Your task to perform on an android device: Open the ClevCalc app & perform the sum operation between two numbers 74 & 94 then show the result
Image 0: 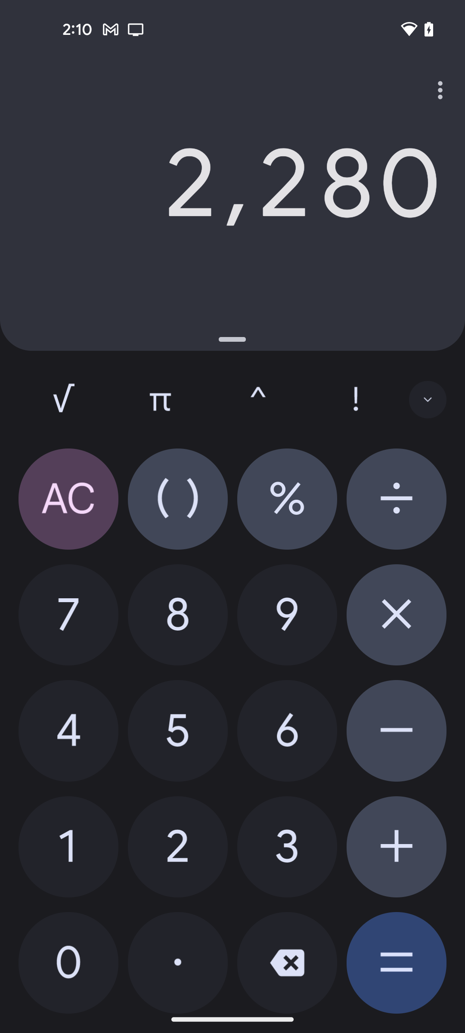
open the ClevCalc app
Step 0: open app "ClevCalc"
Image 1: 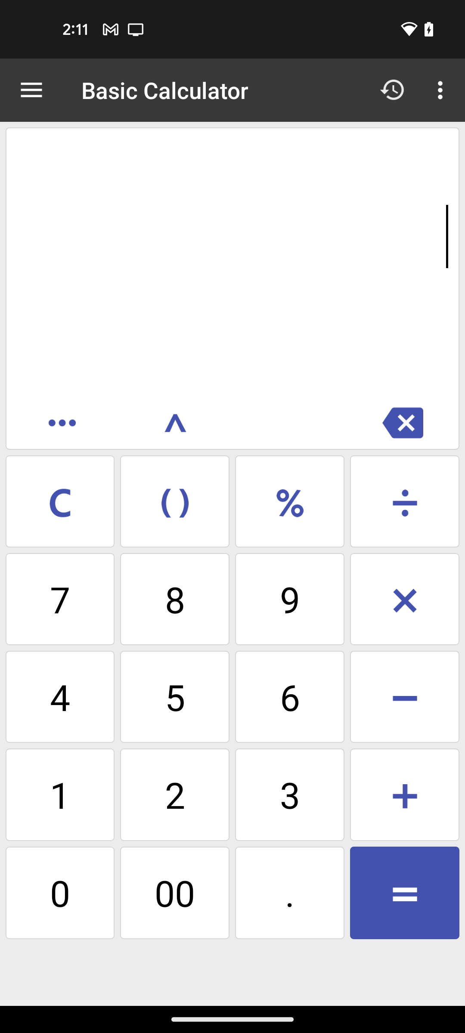
enter the first number
Step 1: click (72, 600)
Image 2: 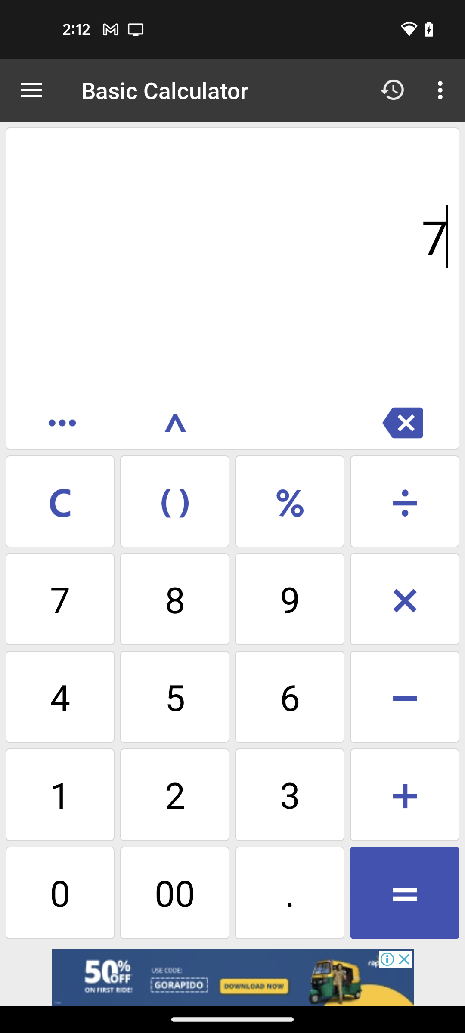
enter the first number
Step 2: click (43, 692)
Image 3: 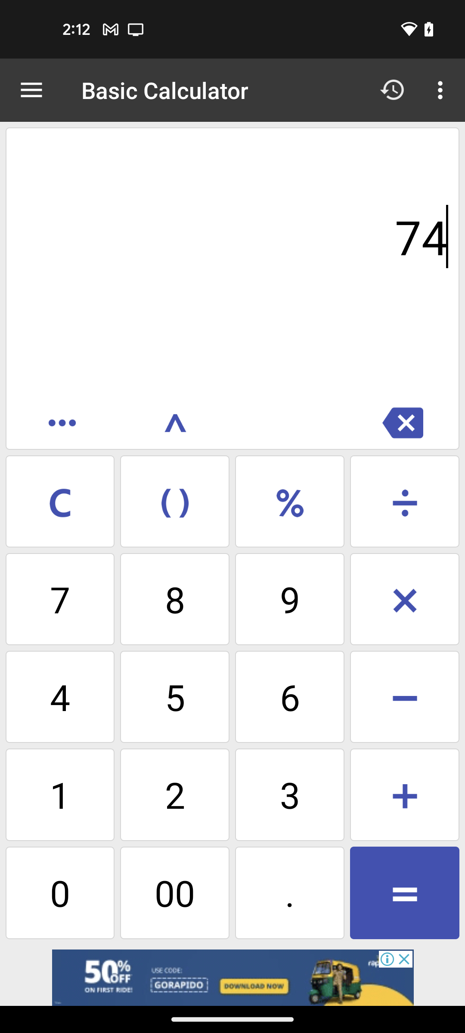
select the plus icon for the sum operation
Step 3: click (401, 795)
Image 4: 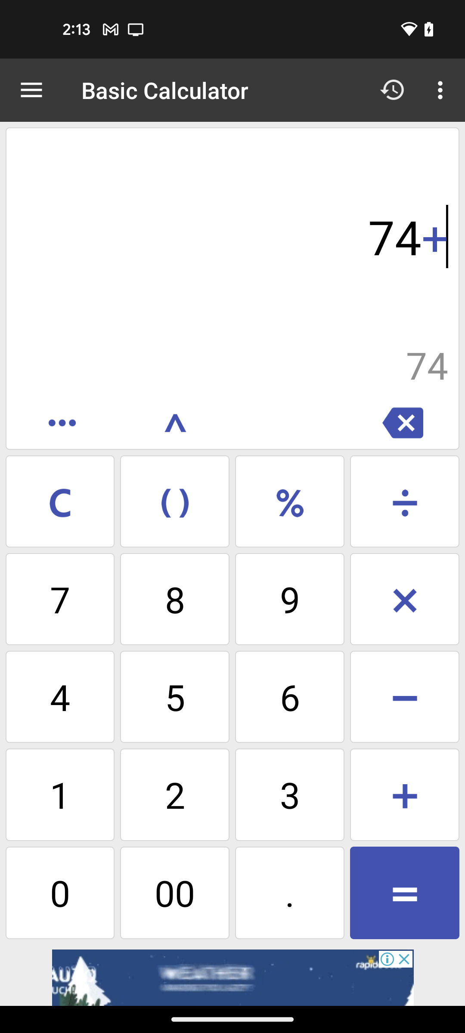
enter the second number
Step 4: click (302, 617)
Image 5: 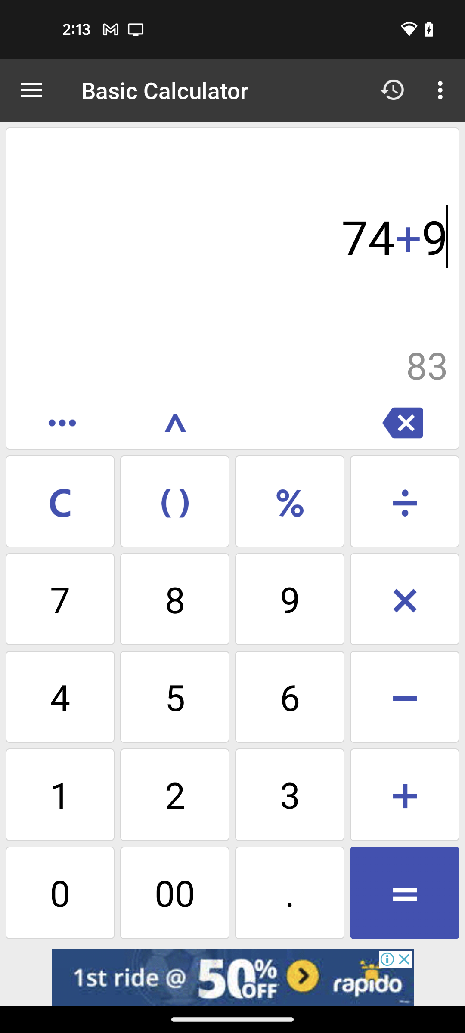
enter the second number
Step 5: click (67, 714)
Image 6: 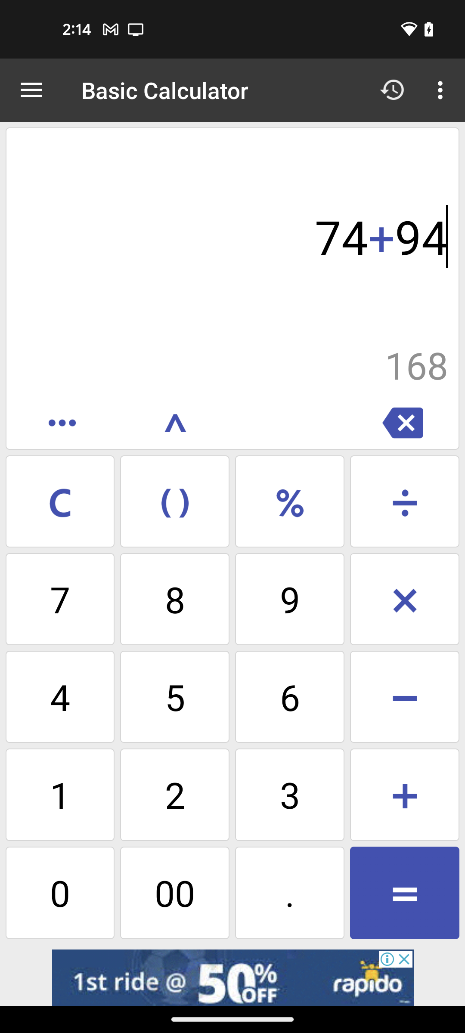
click on the equal icon at the bottom right corner of the screen
Step 6: click (409, 894)